Your task to perform on an android device: Look for knockers in door hardware and locks in home improvement section on the amazon app.
Image 0: 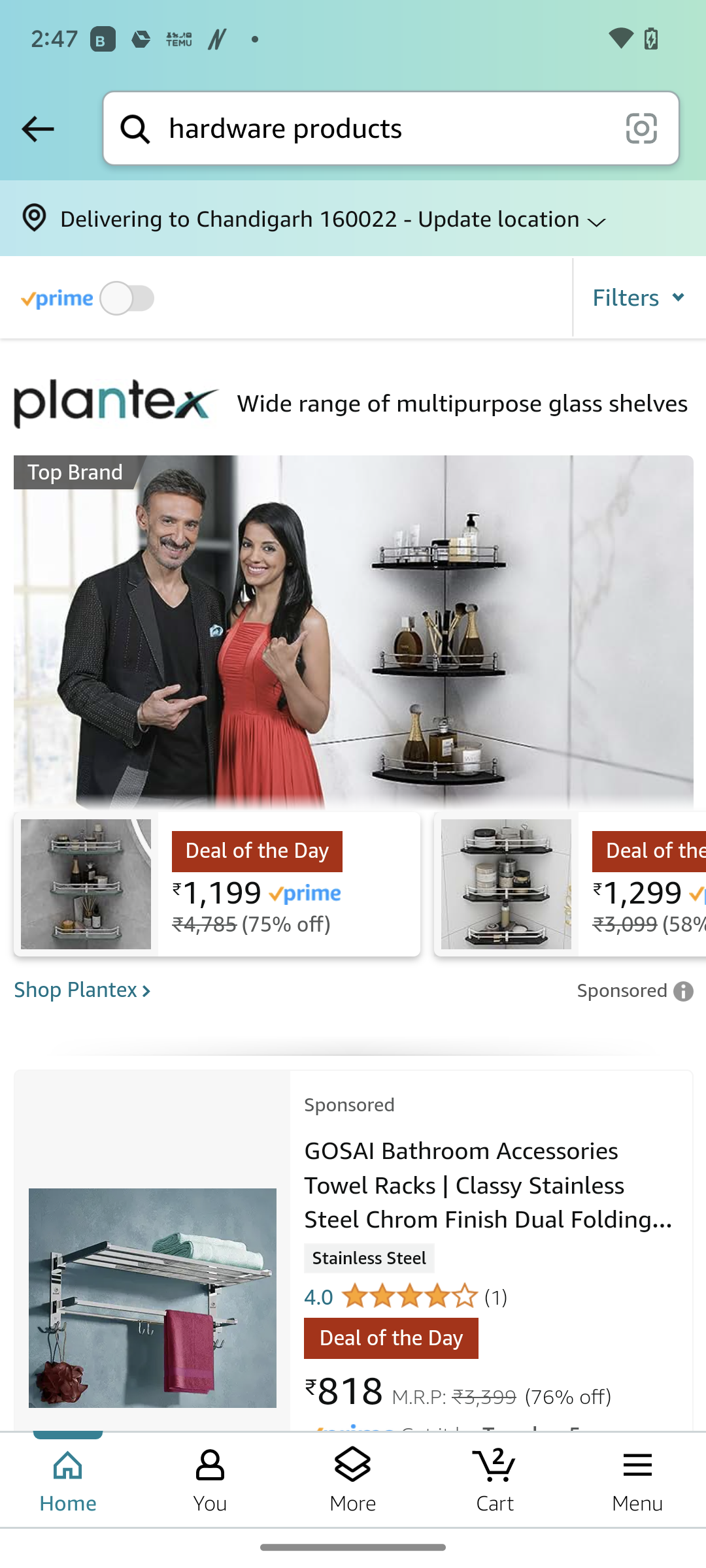
Click on the filters option at the top right of the screen.
Step 0: click (639, 297)
Image 1: 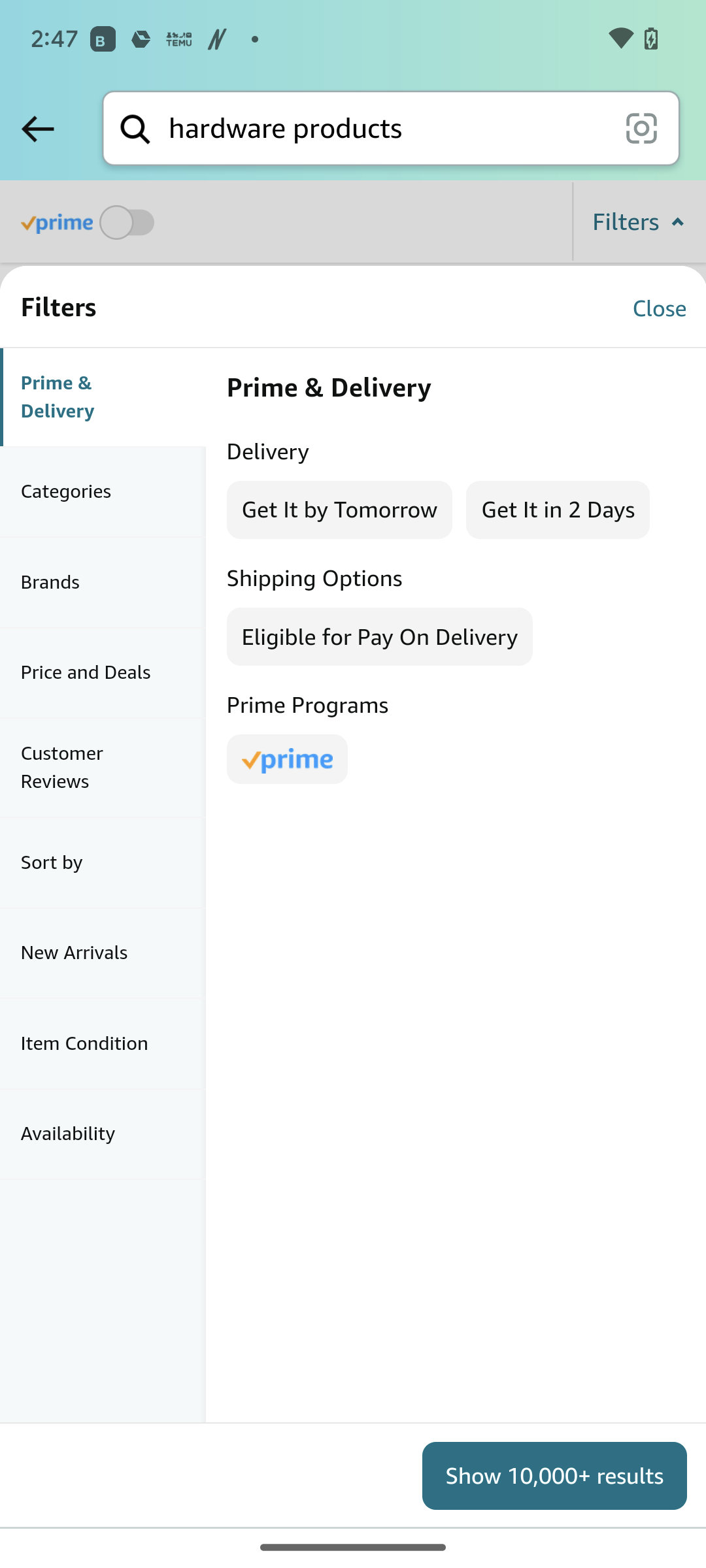
Click on categories on the left side of the screen.
Step 1: click (103, 491)
Image 2: 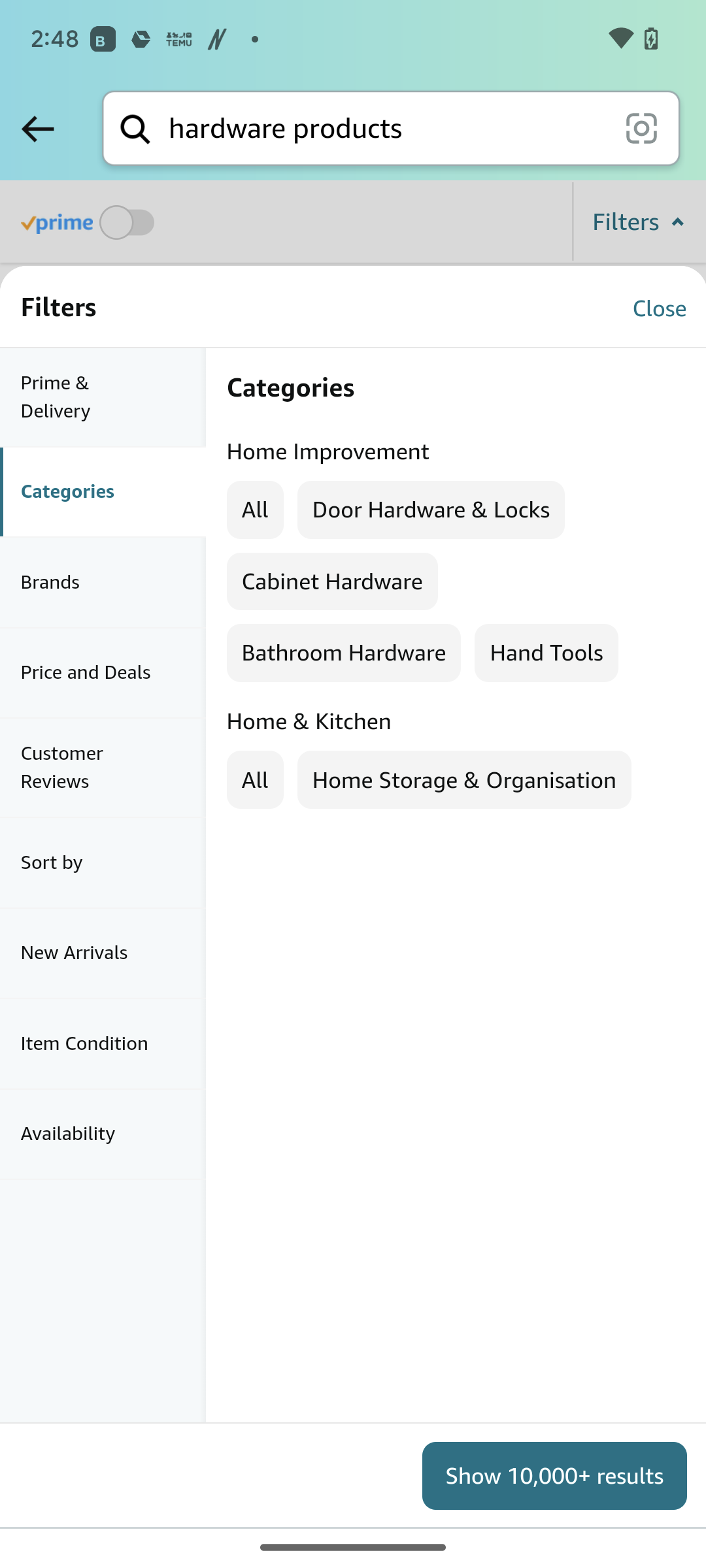
Click on door hardware and locks in the middle of the screen.
Step 2: click (430, 510)
Image 3: 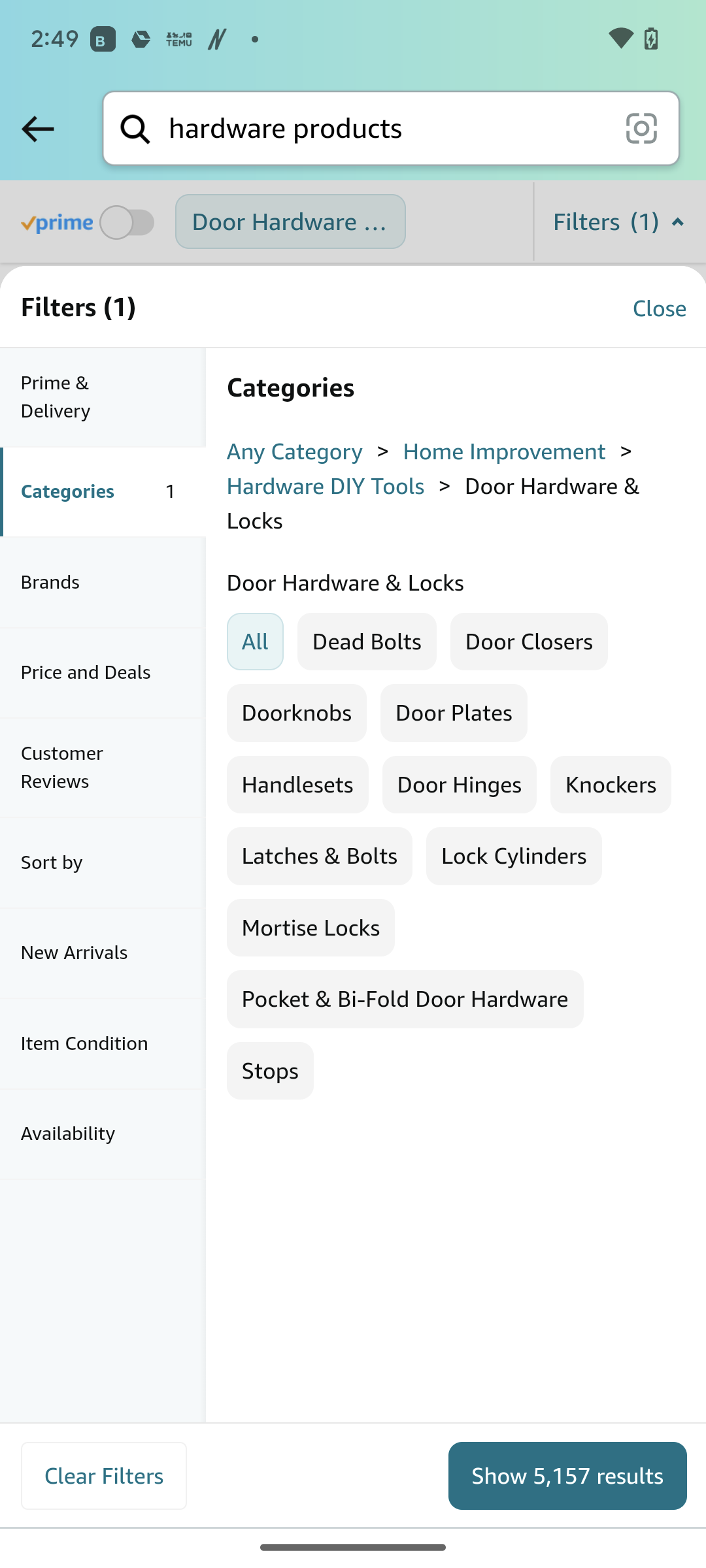
Click on knockers in the middle right of the screen.
Step 3: click (611, 784)
Image 4: 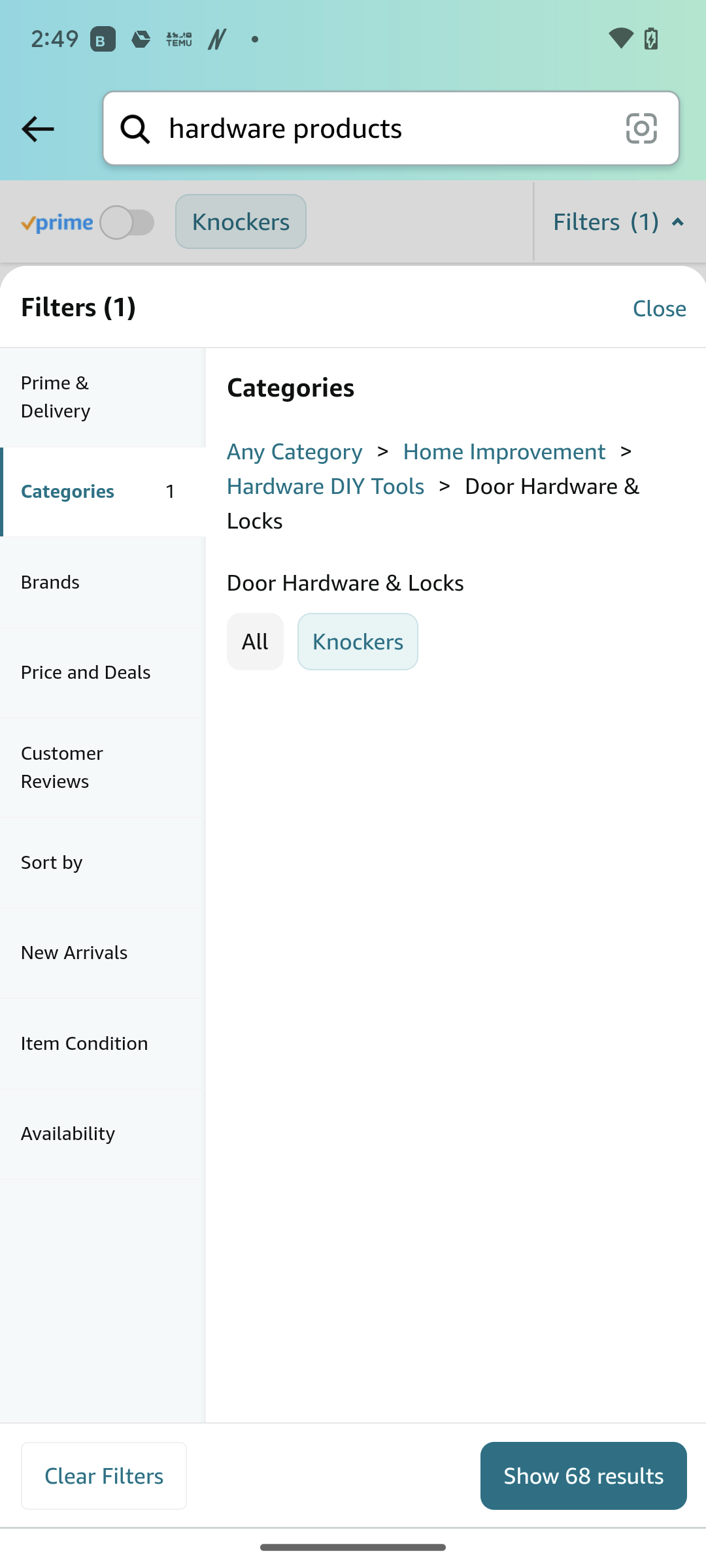
Click on show 68 results at the bottom right corner of the screen.
Step 4: click (584, 1475)